Your task to perform on an android device: I would like to search my favorite book Just mercy
Image 0: 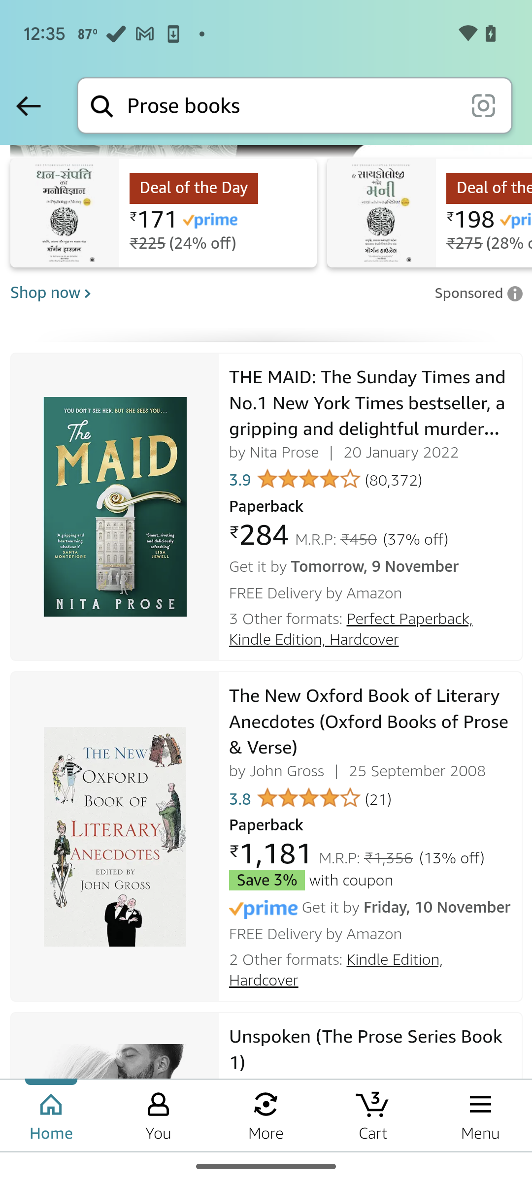
Click on the search box
Step 0: click (291, 105)
Image 1: 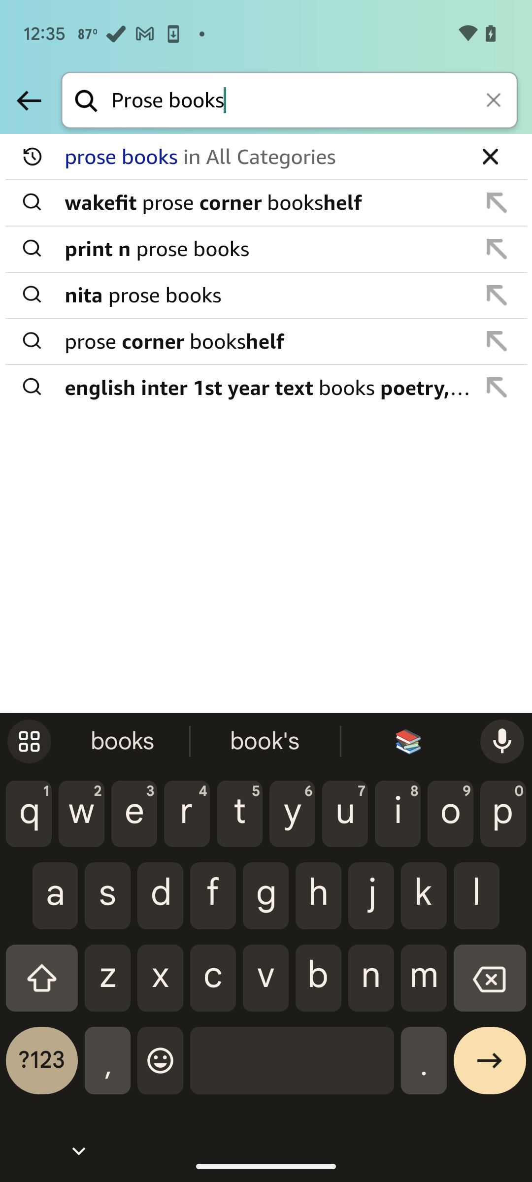
Click on the cancel option
Step 1: click (495, 101)
Image 2: 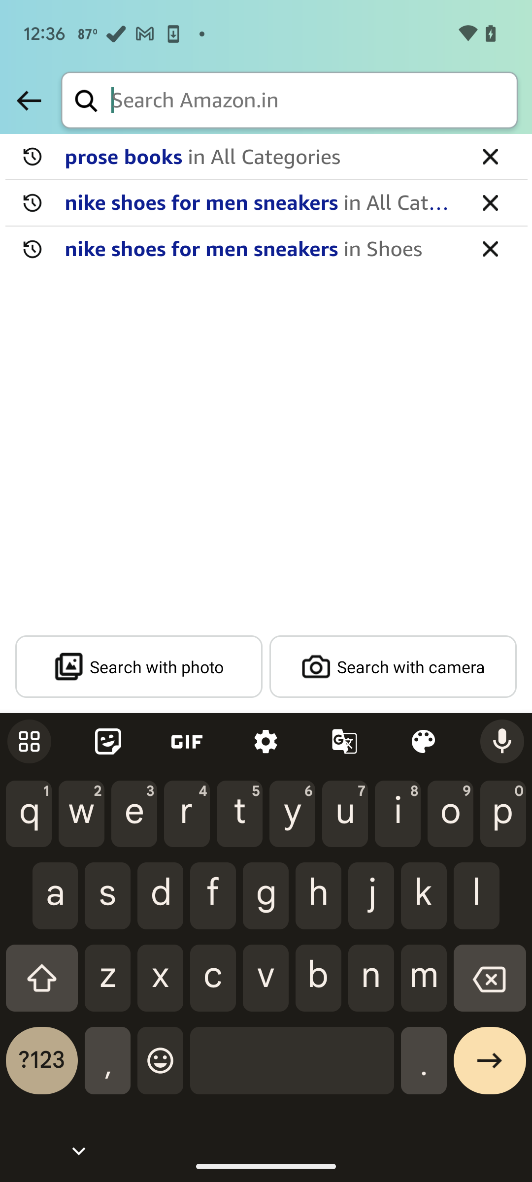
Type Just mercy
Step 2: type "Just mercy"
Image 3: 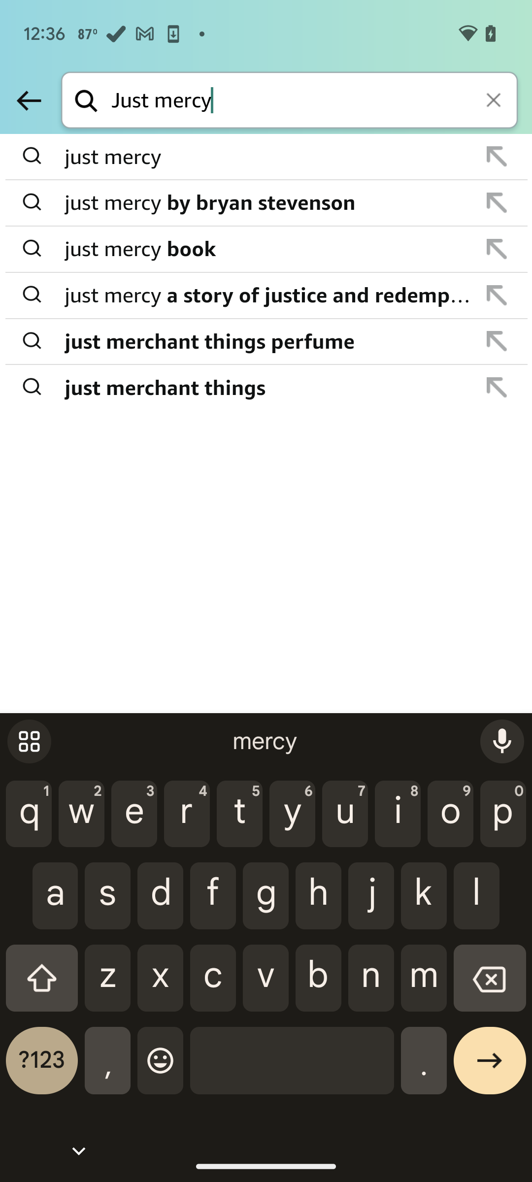
Click on the next option
Step 3: click (490, 1068)